Your task to perform on an android device: Check the status of the train from Bringham to New Milton, which departs at 10:47, using the TrainPal app.
Image 0: 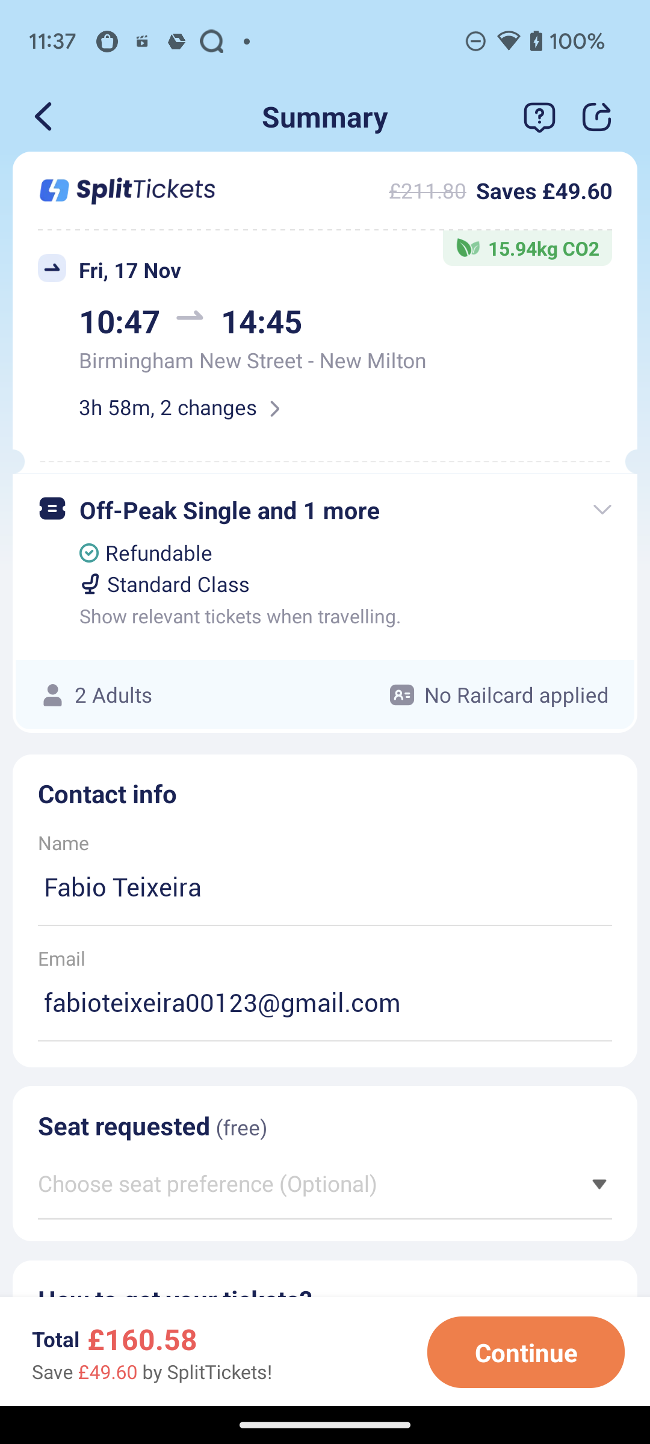
go back to the previous page
Step 0: press back button
Image 1: 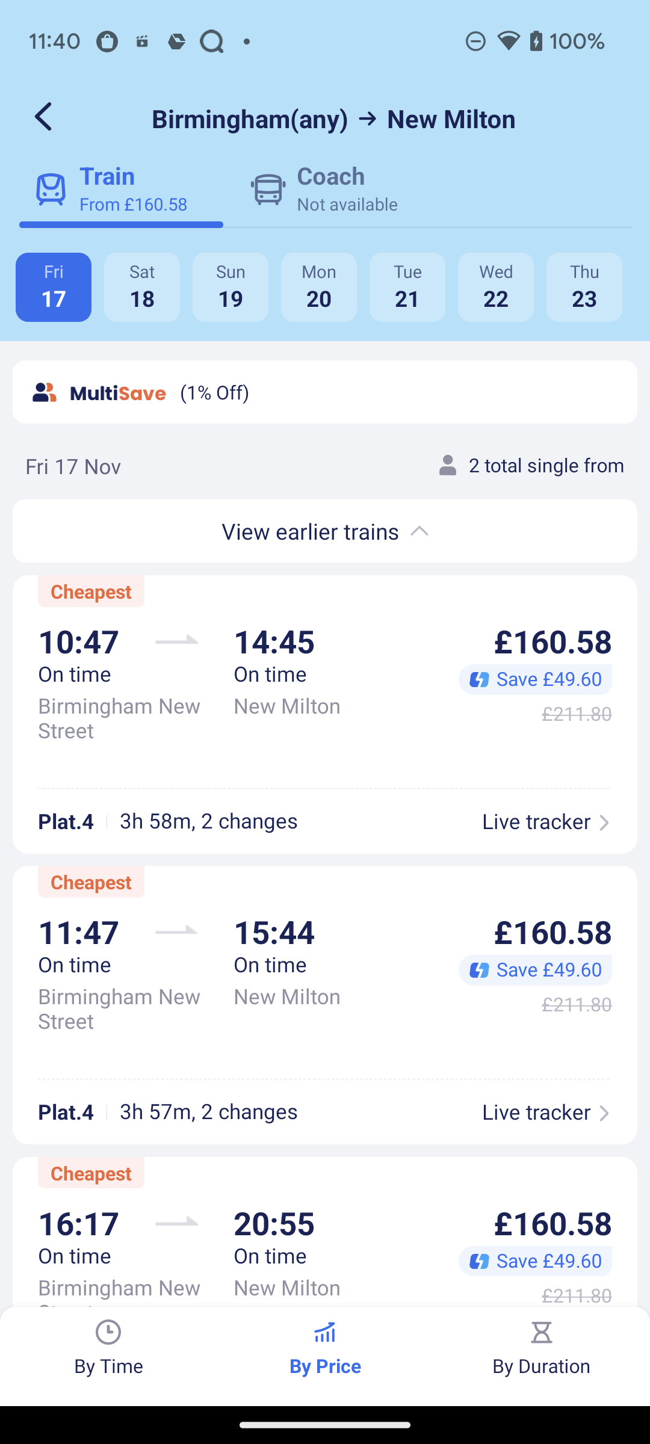
Click on the Live tracker option of first train departing at 10:47
Step 1: click (536, 821)